Your task to perform on an android device: Shop for ADICOLOR collection shoes in the Adidas app
Image 0: 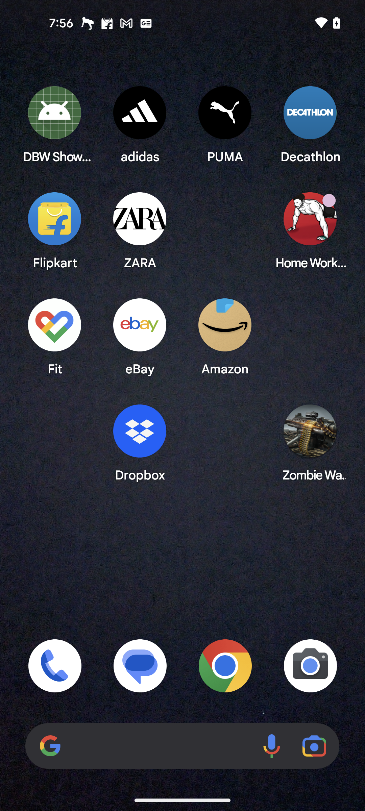
Open the Adidas app
Step 0: open app "adidas"
Image 1: 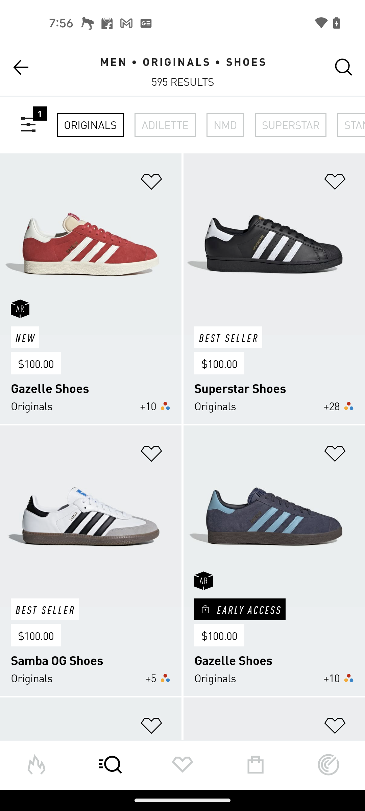
Click on the filter icon at the top left corner of the screen
Step 1: click (29, 124)
Image 2: 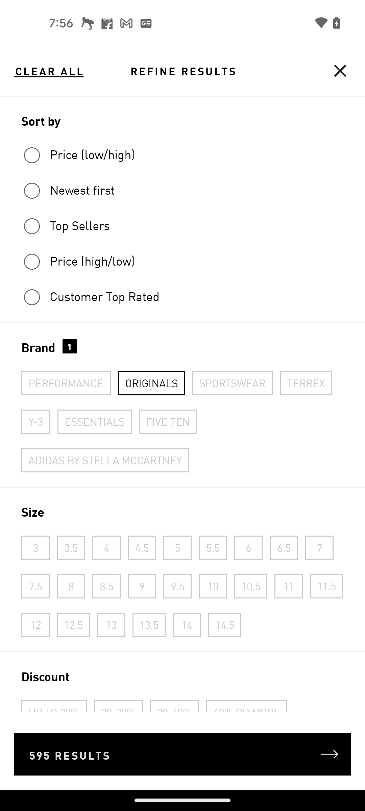
Scroll up for collection filter
Step 2: scroll down
Image 3: 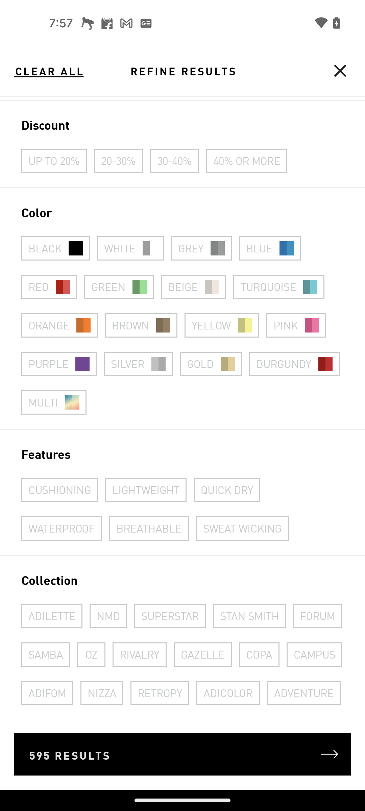
Scroll up for collection filter
Step 3: scroll down
Image 5: 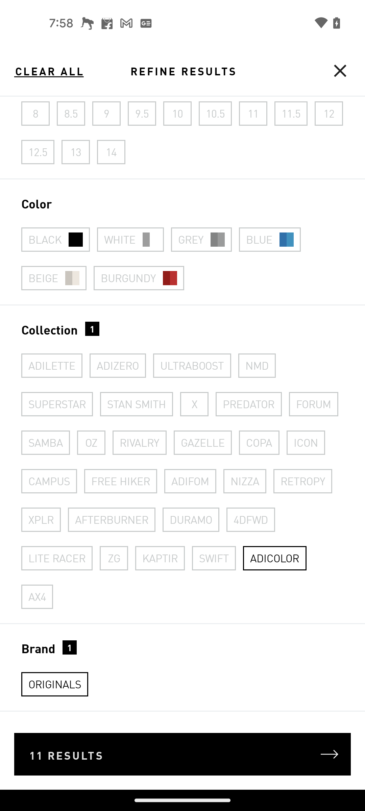
Click on the Result button 
Step 5: click (66, 754)